Your task to perform on an android device: I'd like to open and view the searched file Important.txt.
Image 0: 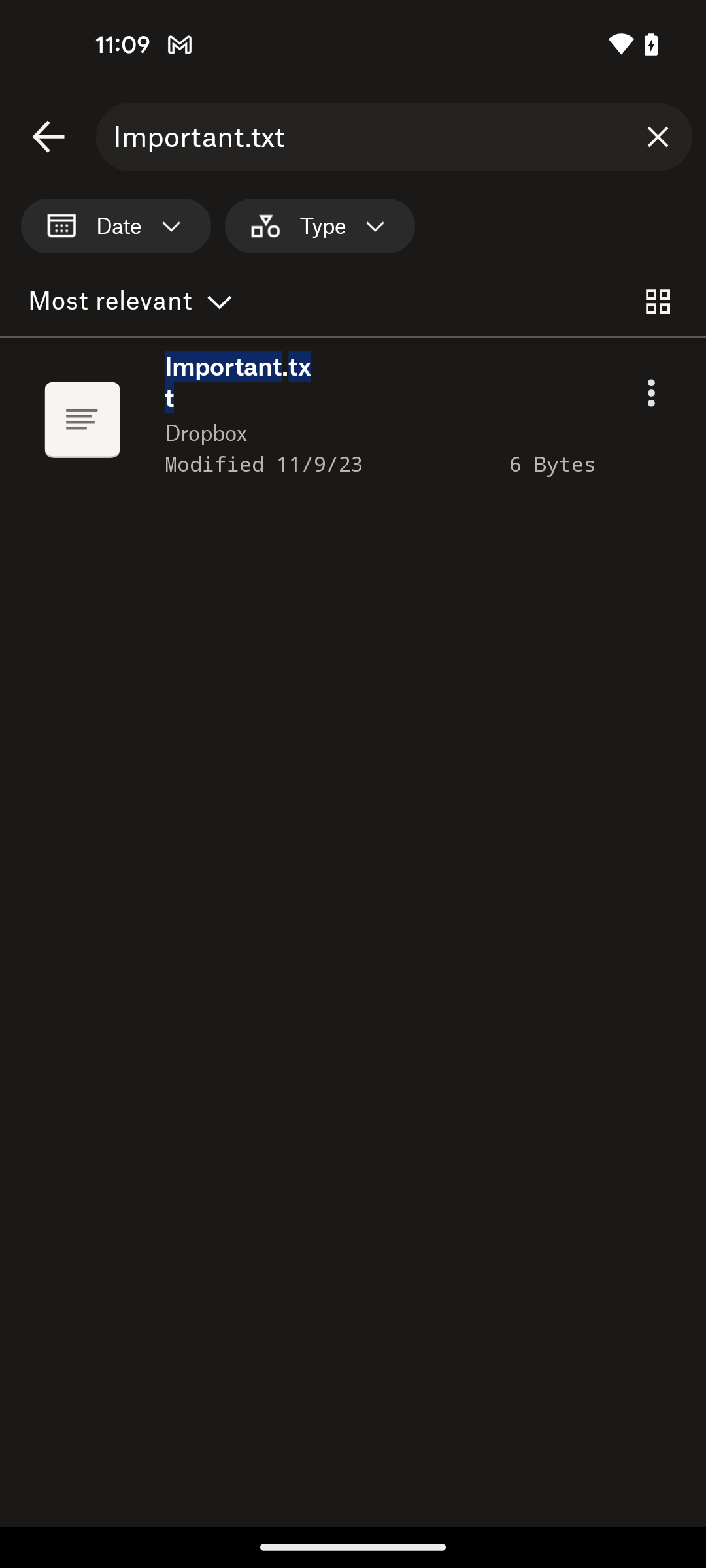
click on the file to open
Step 0: click (242, 382)
Image 1: 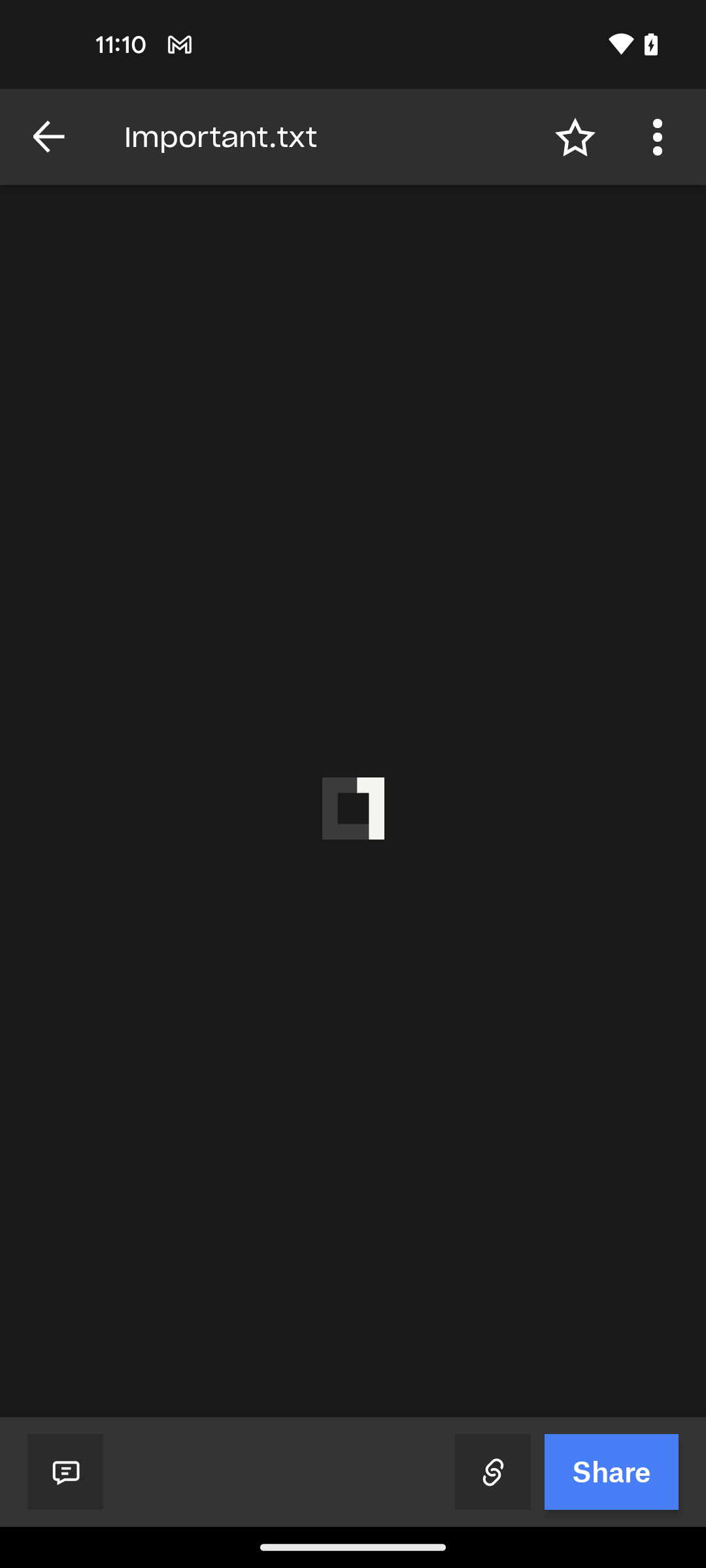
click on the file to open
Step 1: wait